Your task to perform on an android device:  Open the "Weather Today" app and set your current location to get the current weather conditions and forecasts.
Image 0: 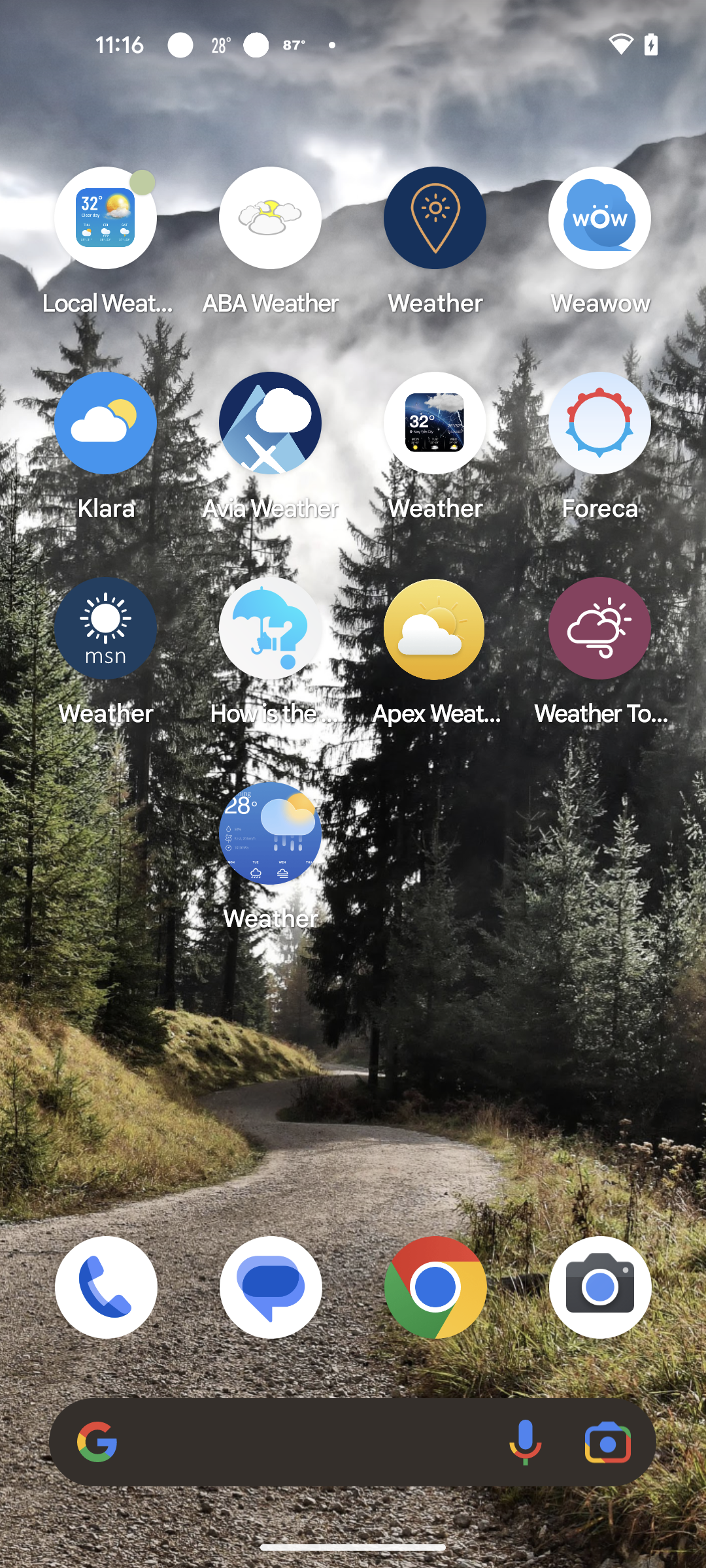
Open the weather today app.
Step 0: click (599, 649)
Image 1: 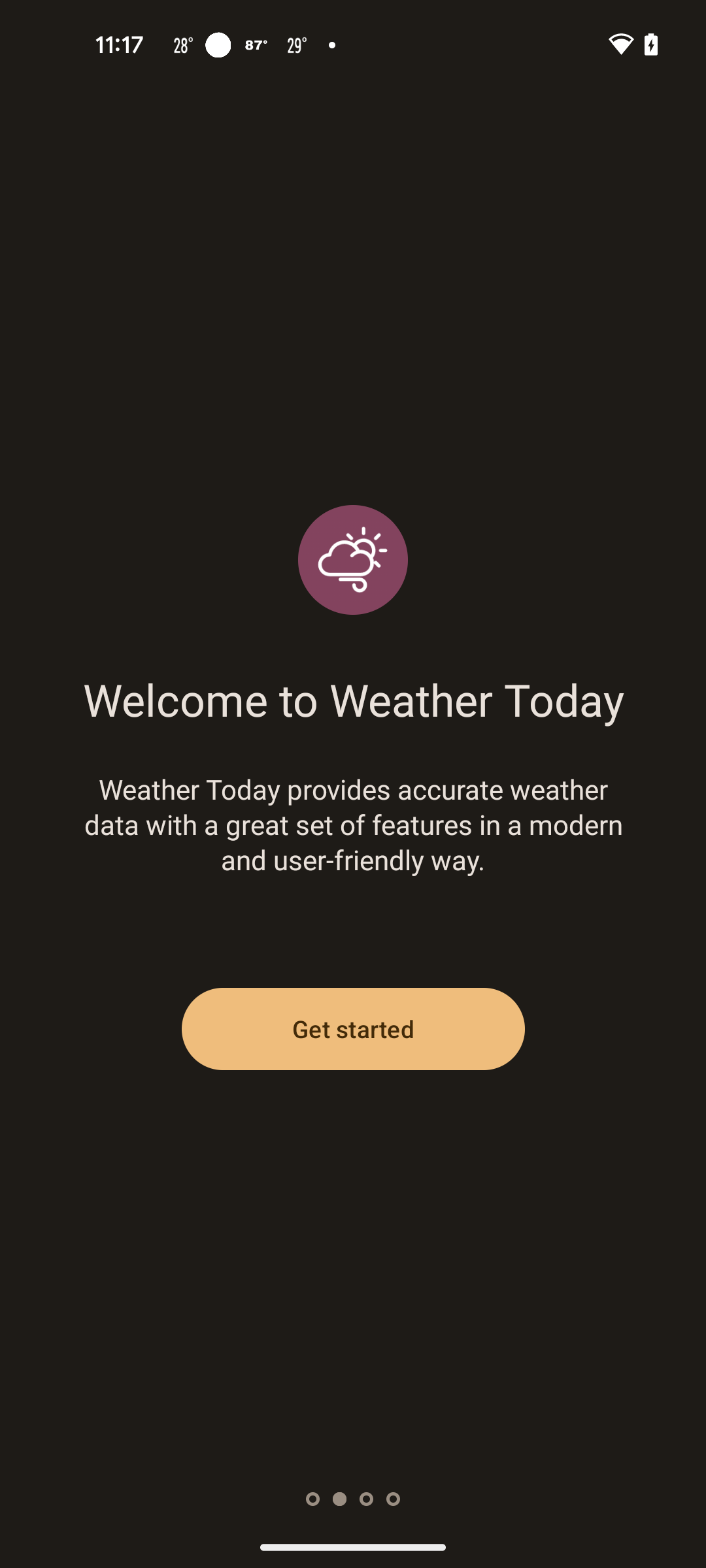
Click on the Get started.
Step 1: click (353, 1029)
Image 2: 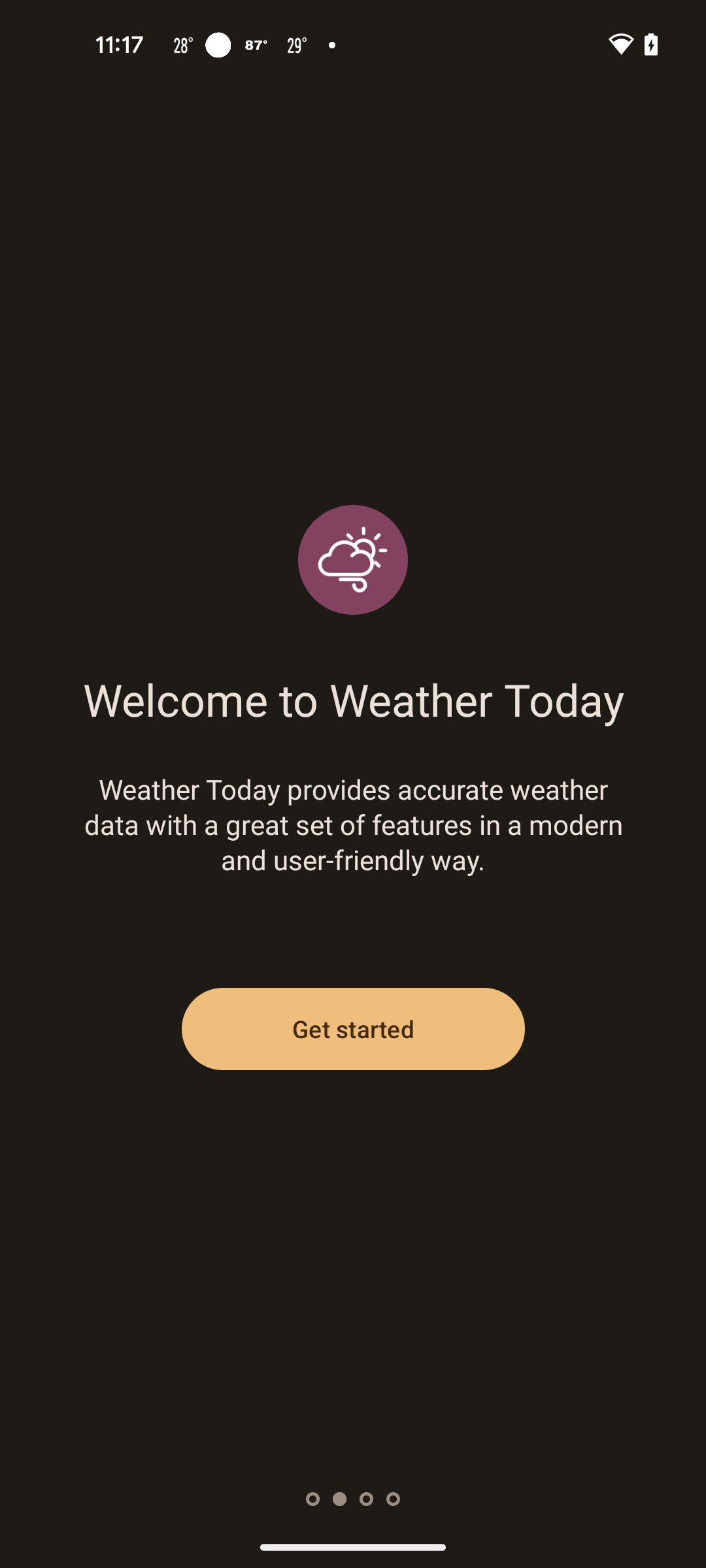
Click on the Get started.
Step 2: wait
Image 3: 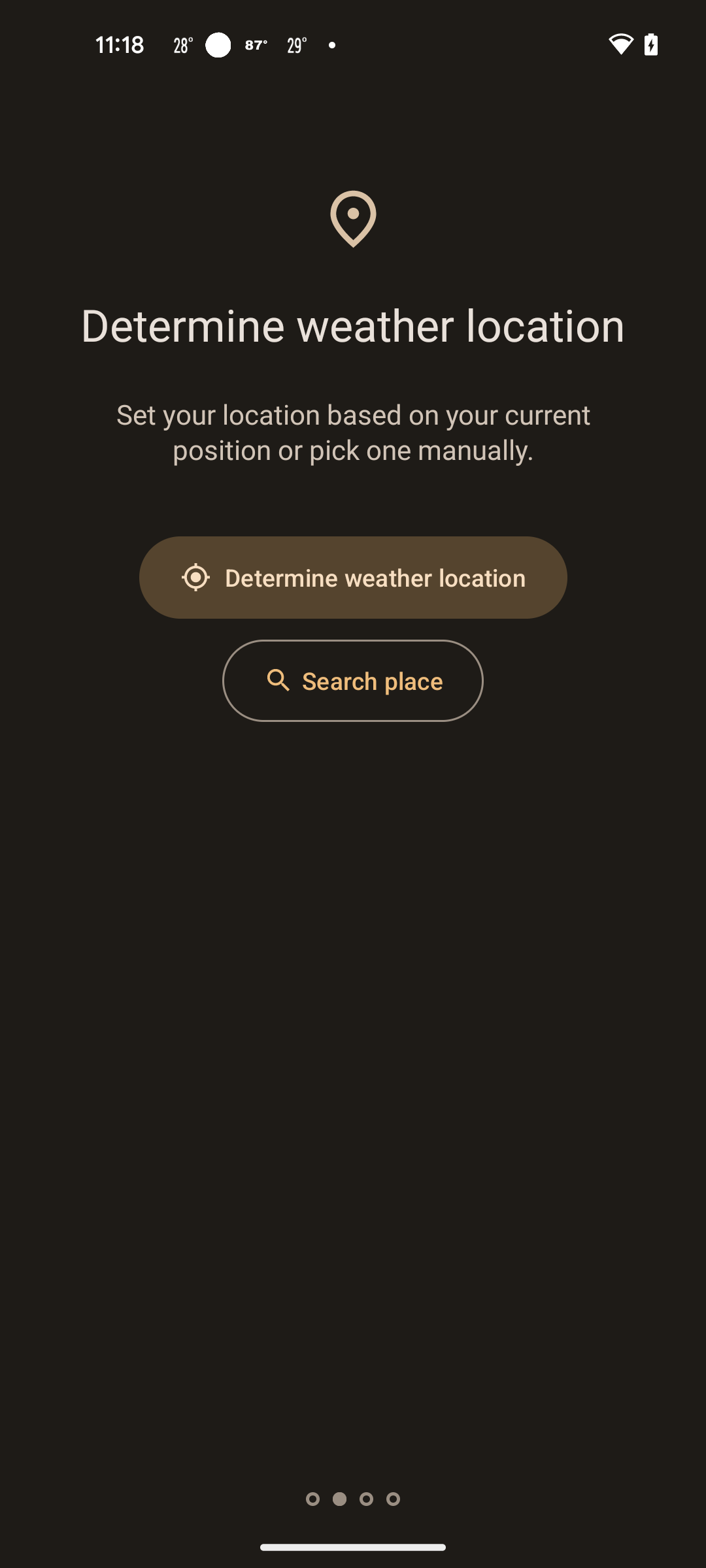
Click on the "Determine weather location".
Step 3: click (353, 578)
Image 4: 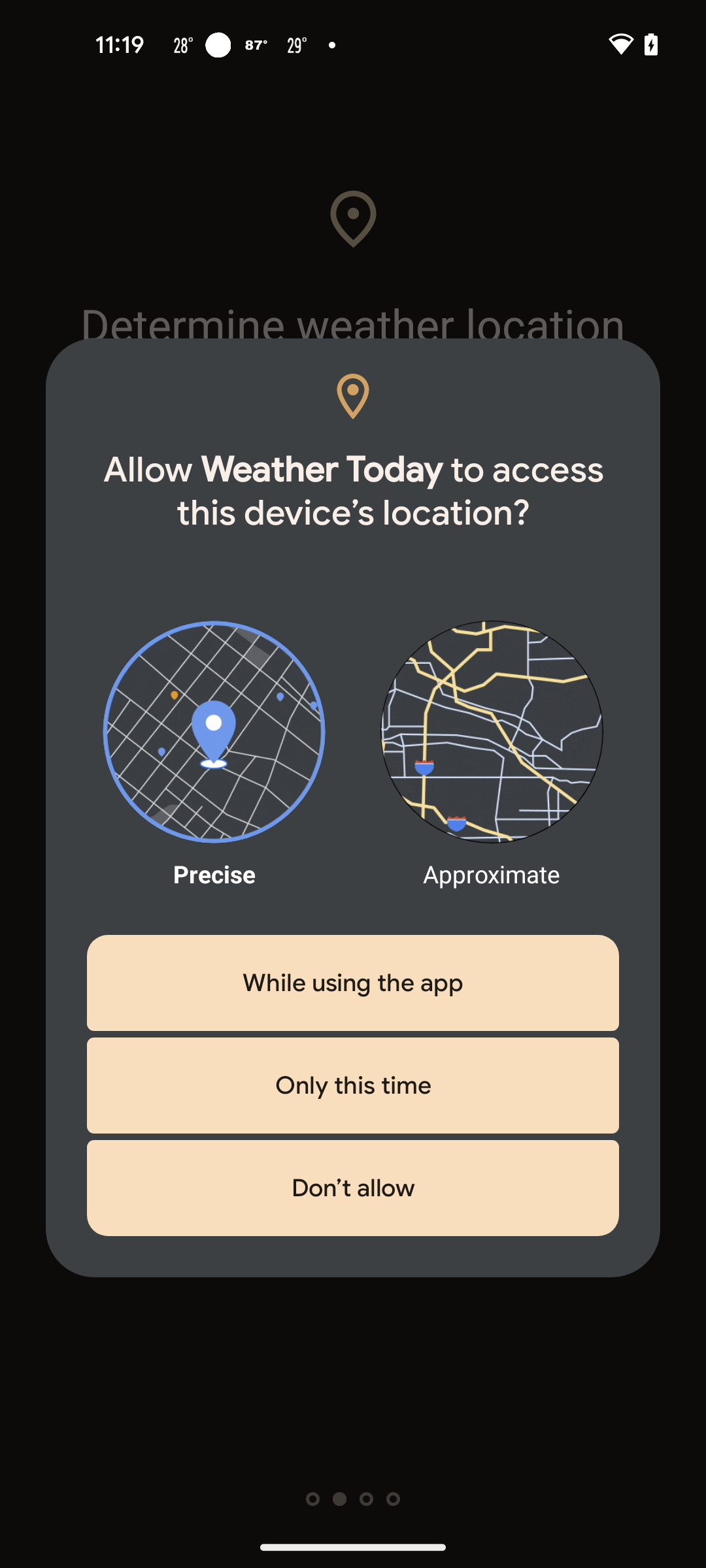
Click on the "While using the app".
Step 4: click (353, 983)
Image 5: 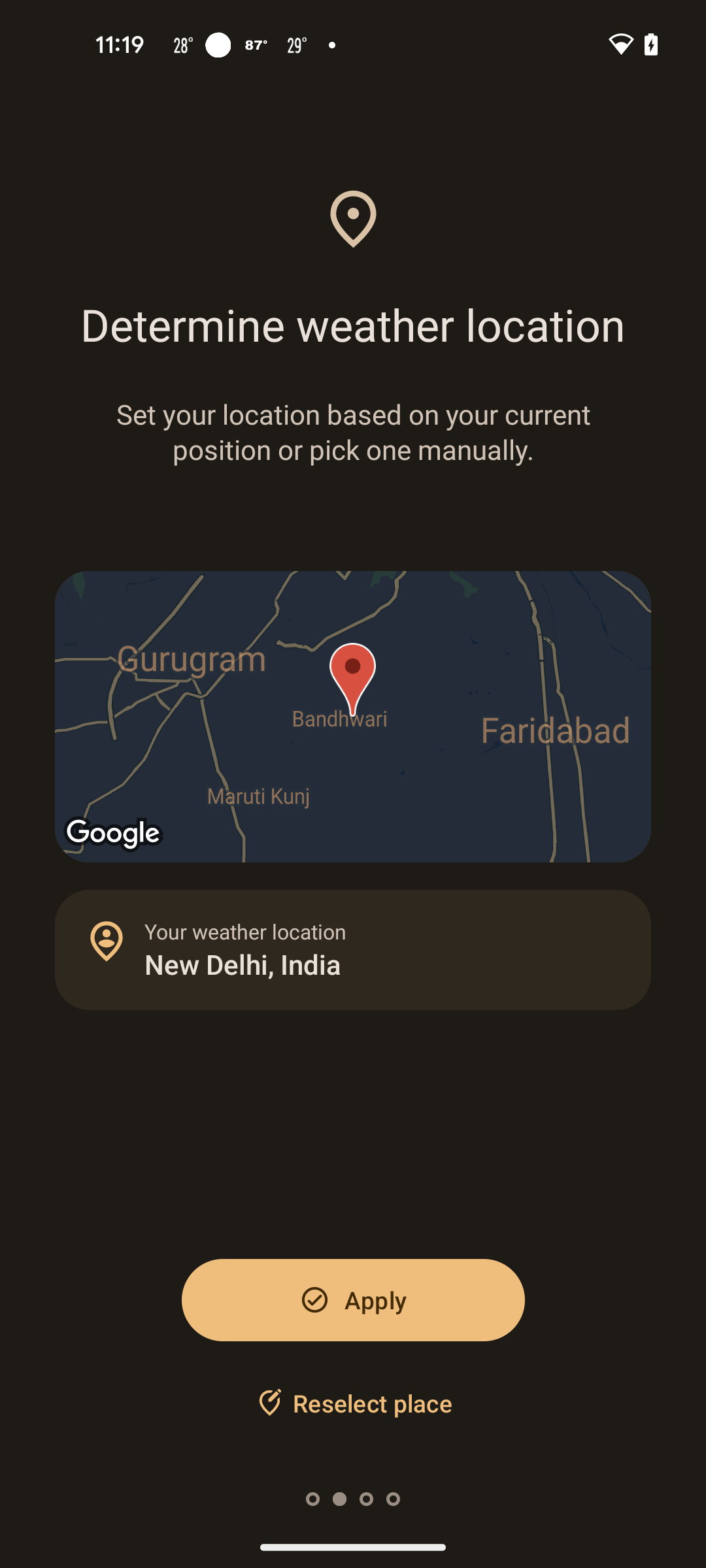
Click on the "Apply" button.
Step 5: click (353, 1299)
Image 6: 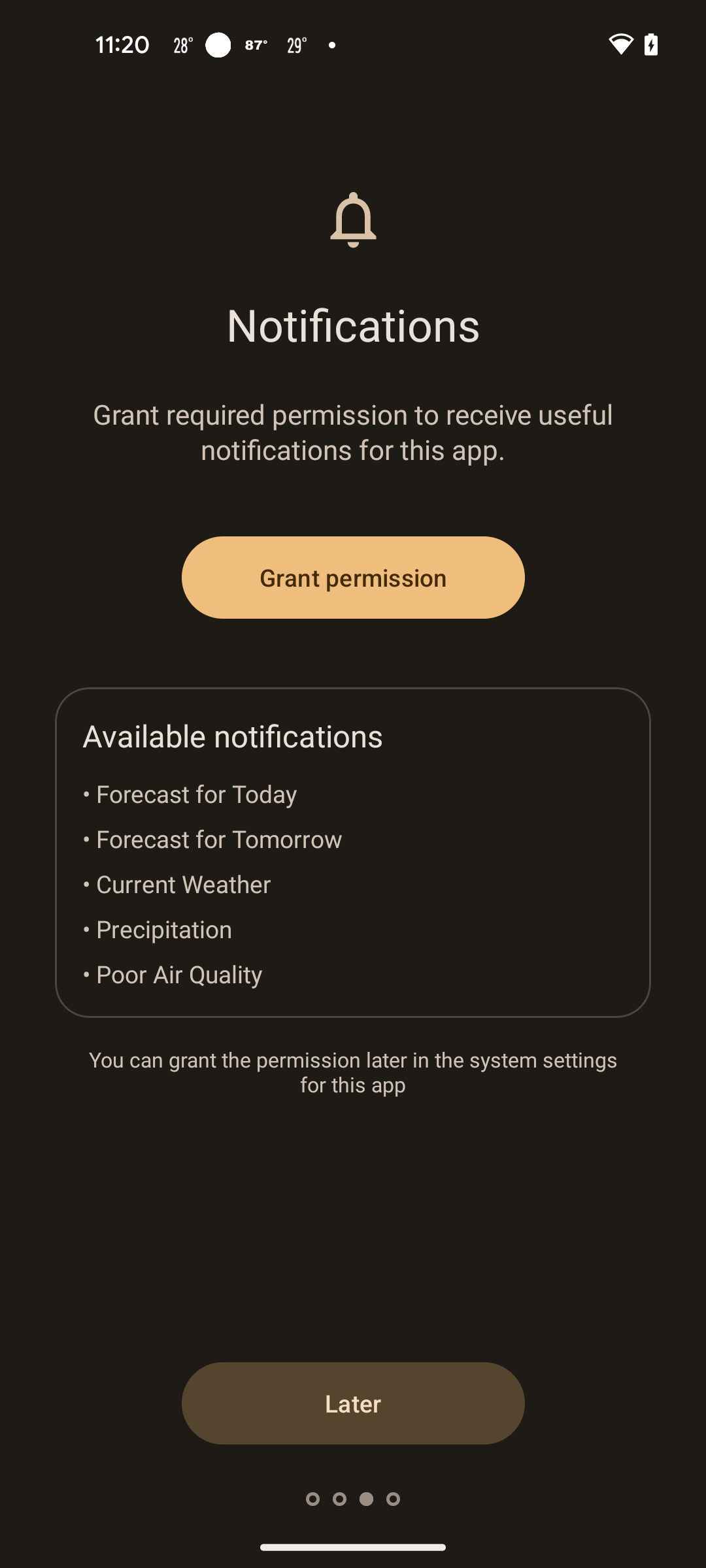
Click on the "Grant permission".
Step 6: click (353, 578)
Image 7: 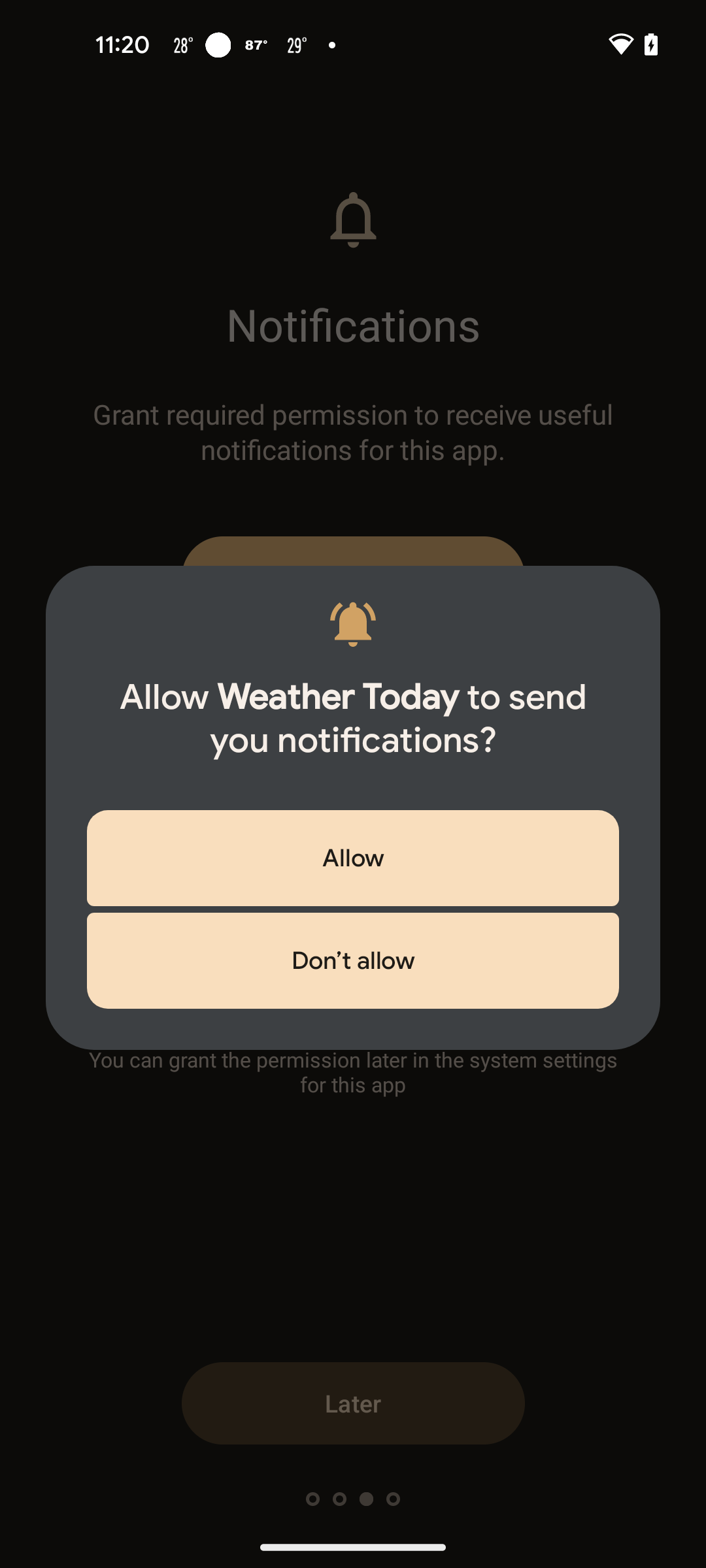
Click on the Allow button.
Step 7: click (353, 858)
Image 8: 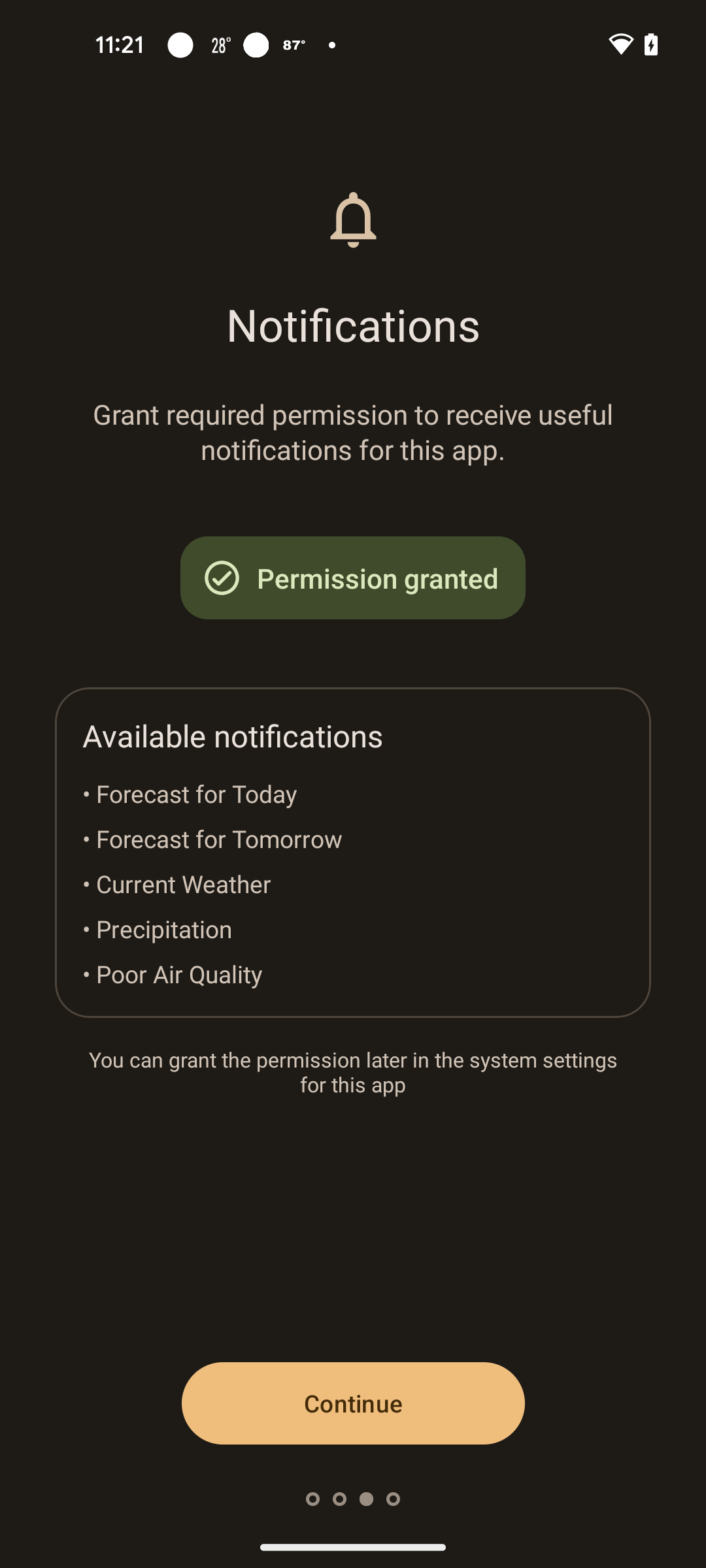
Click on the Continue button.
Step 8: click (353, 1403)
Image 9: 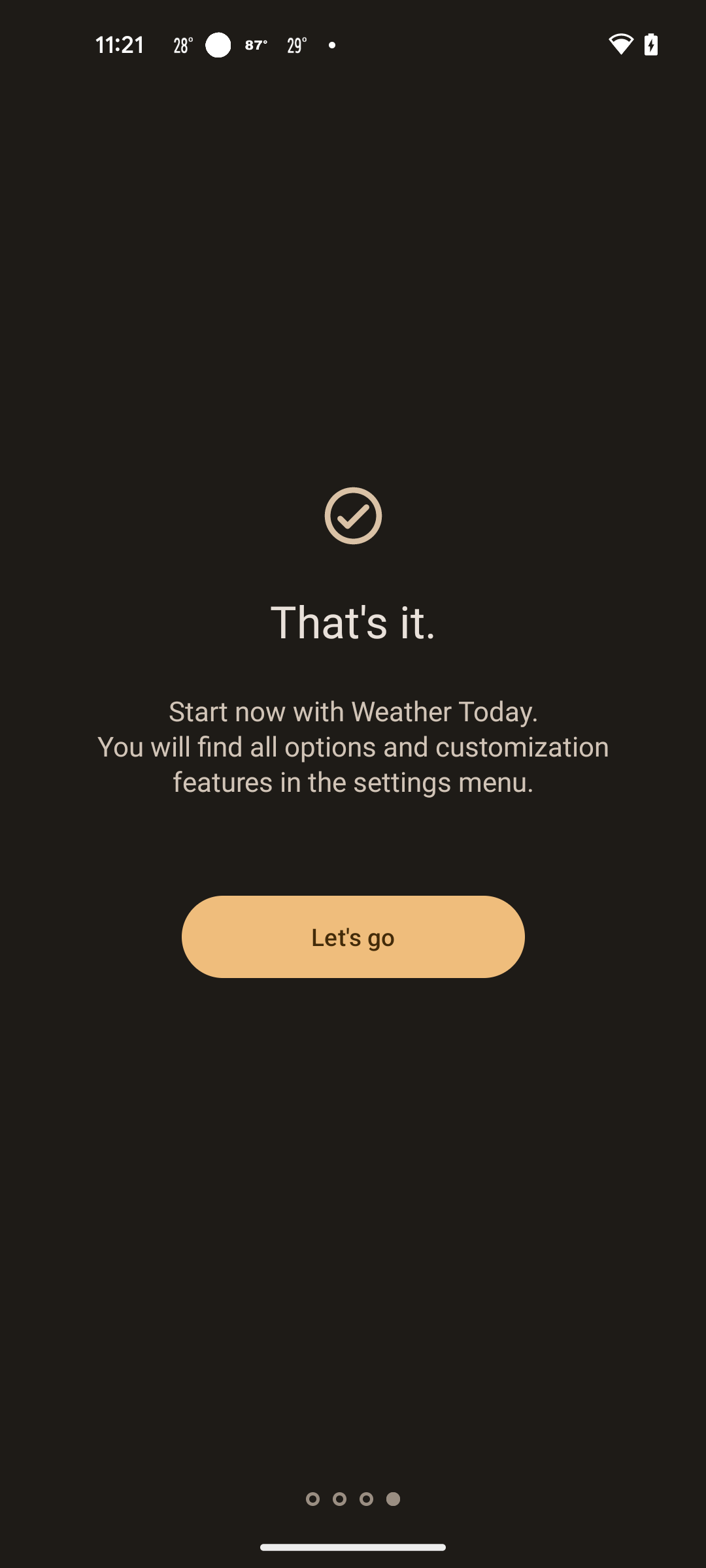
Click on the Let's go.
Step 9: click (353, 936)